Your task to perform on an android device: I am looking at  METALLIC Loafers shoes in size 8 as they fit me. Look for the same in the  Zara app.
Image 0: 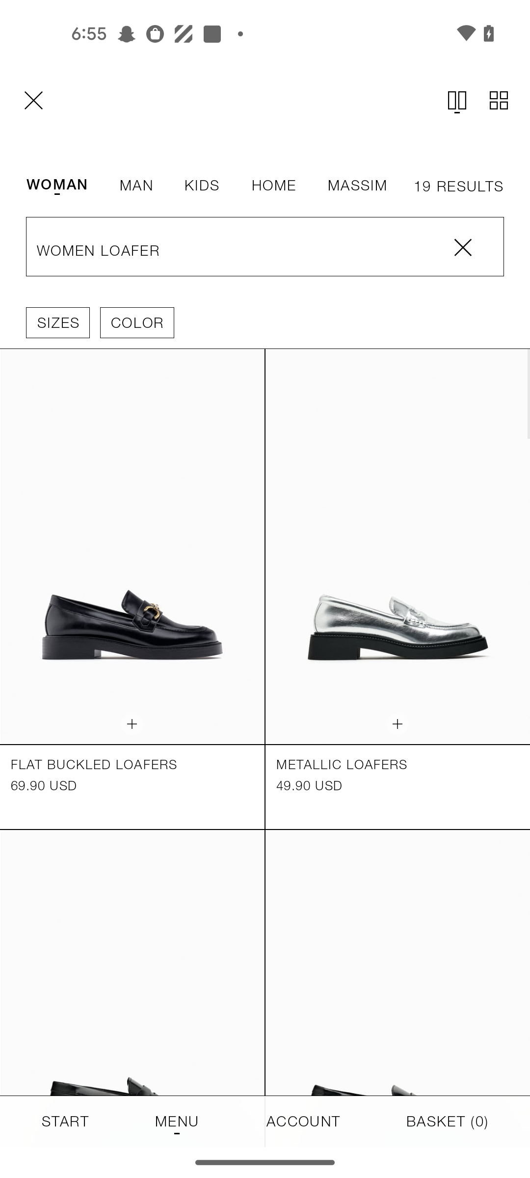
Click on the Sizes option 
Step 0: click (57, 322)
Image 1: 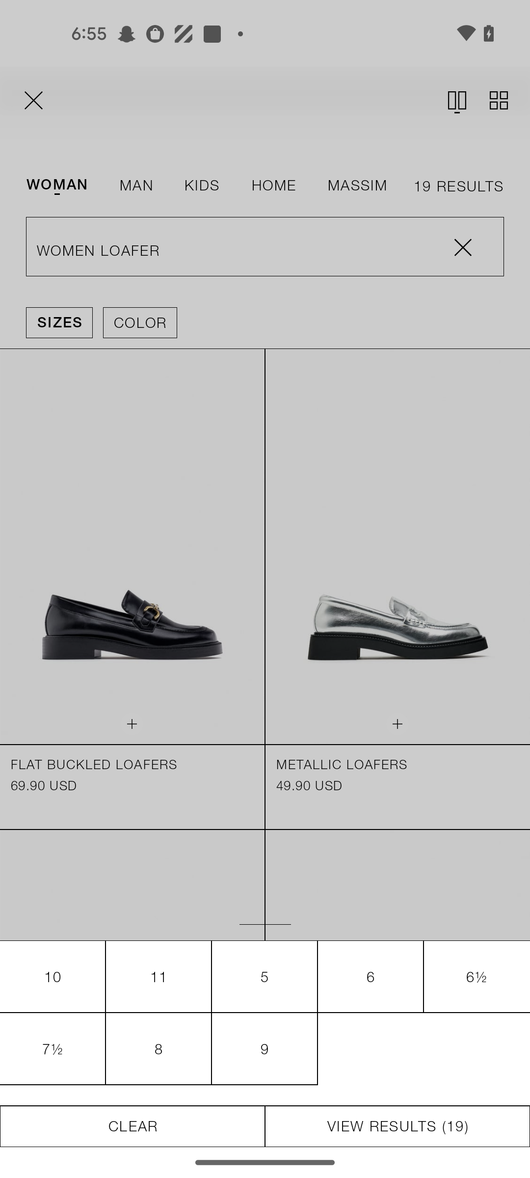
Select the size 8
Step 1: click (265, 1039)